Your task to perform on an android device: Open the Holi event and set the notification 5 minute before
Image 0: 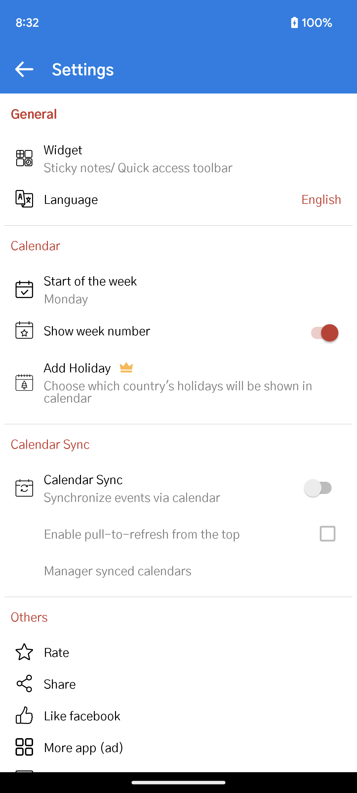
Go back to the previous page
Step 0: press back button
Image 1: 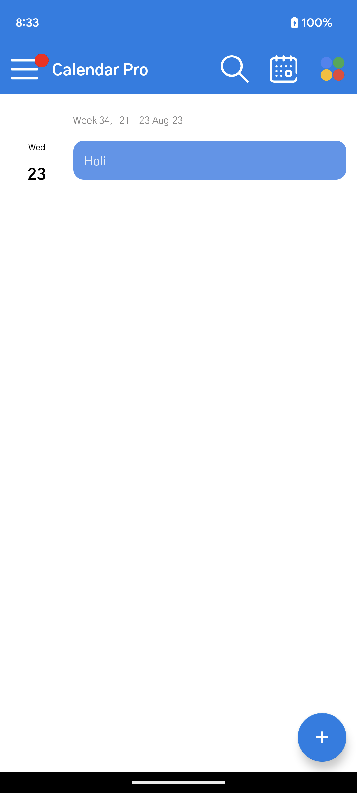
Click on the Holi to open this event
Step 1: click (210, 160)
Image 2: 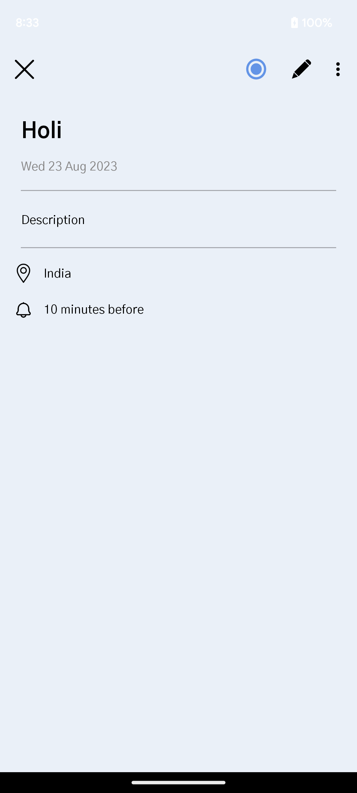
Click on the edit icon at the top right corner of the screen to edit the event
Step 2: click (301, 69)
Image 3: 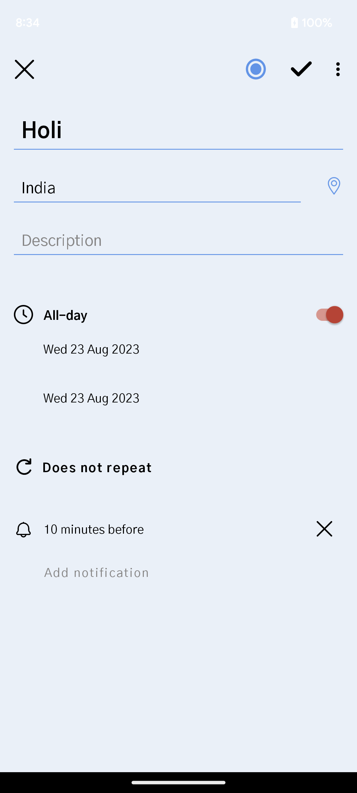
Click on the cross icon of notification to clear the notification
Step 3: click (326, 529)
Image 4: 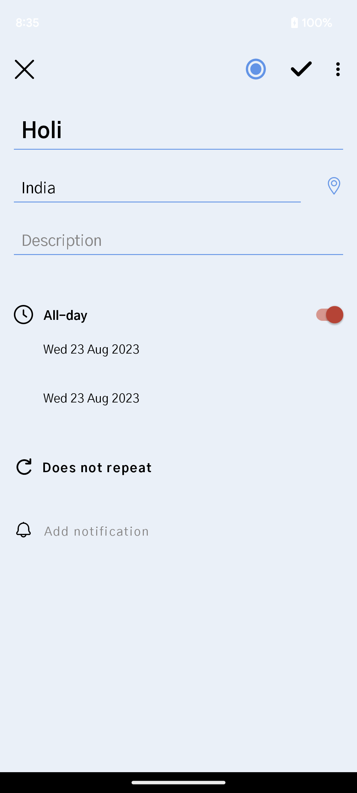
Click on the Add notification to set the notification
Step 4: click (195, 531)
Image 6: 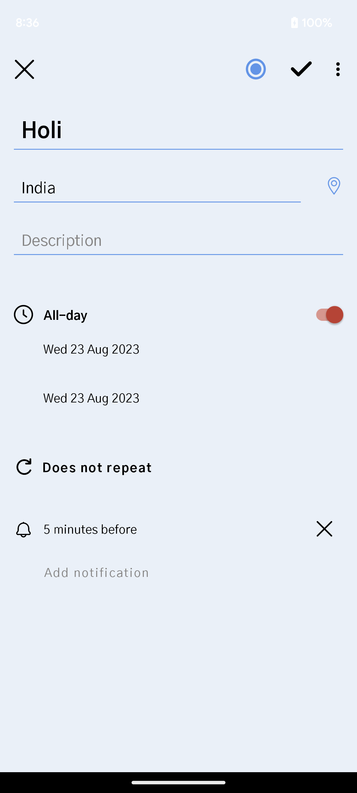
Click on the tick button at the top right corner of the screen 
Step 6: click (301, 69)